Your task to perform on an android device: I enjoy gardening on my balcony, so I want to make a garden out of this Cuban oregano plant
Image 0: 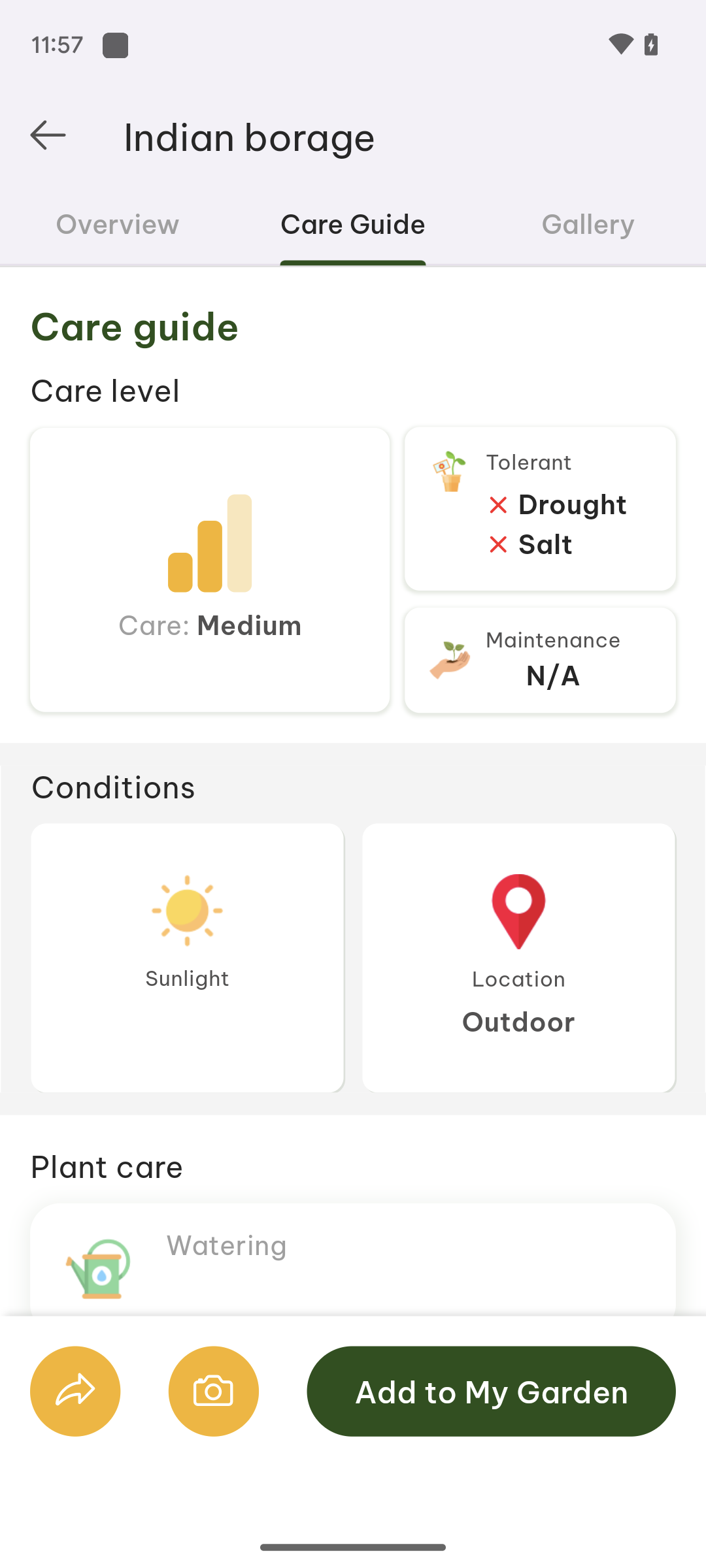
Click on the Add to my garden button 
Step 0: click (492, 1391)
Image 1: 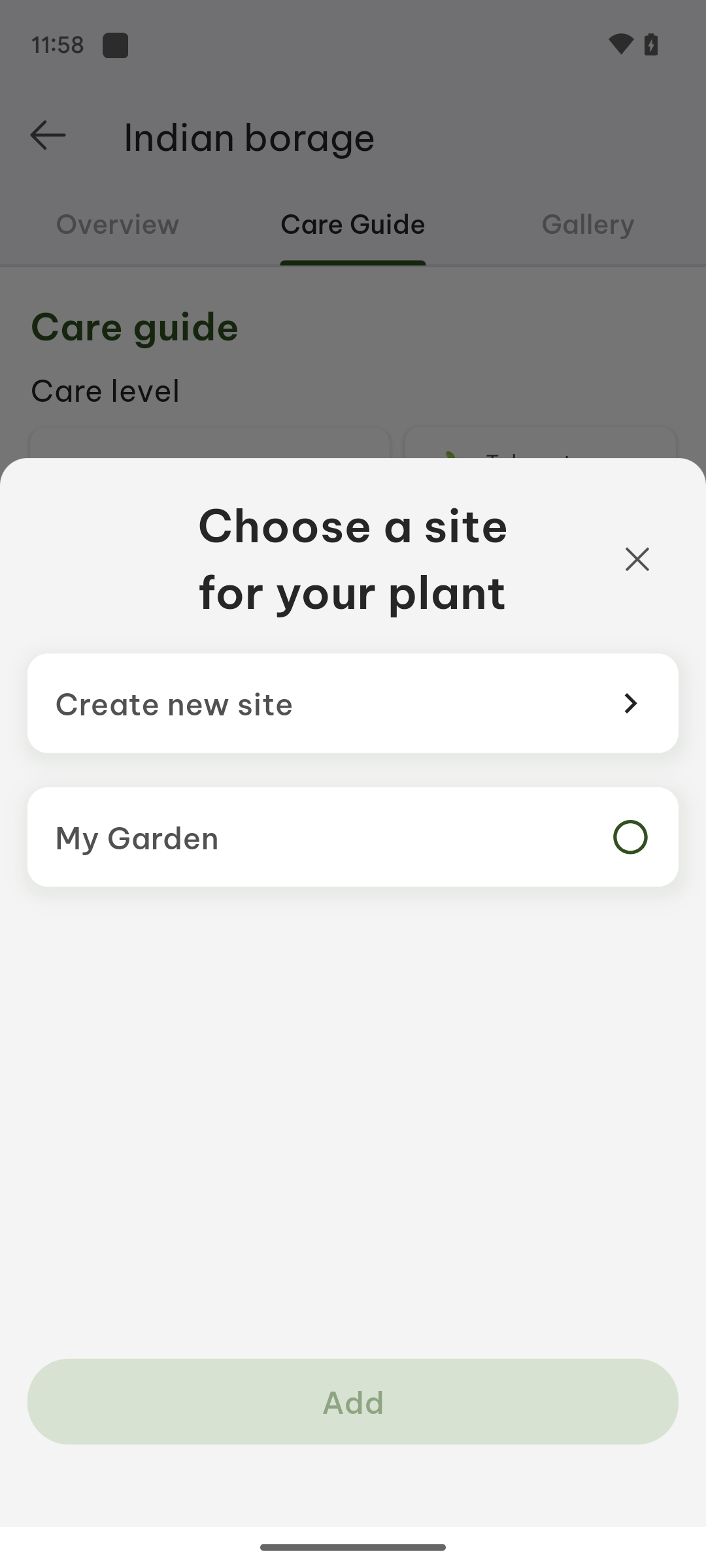
Click on the My Garden button
Step 1: click (353, 837)
Image 2: 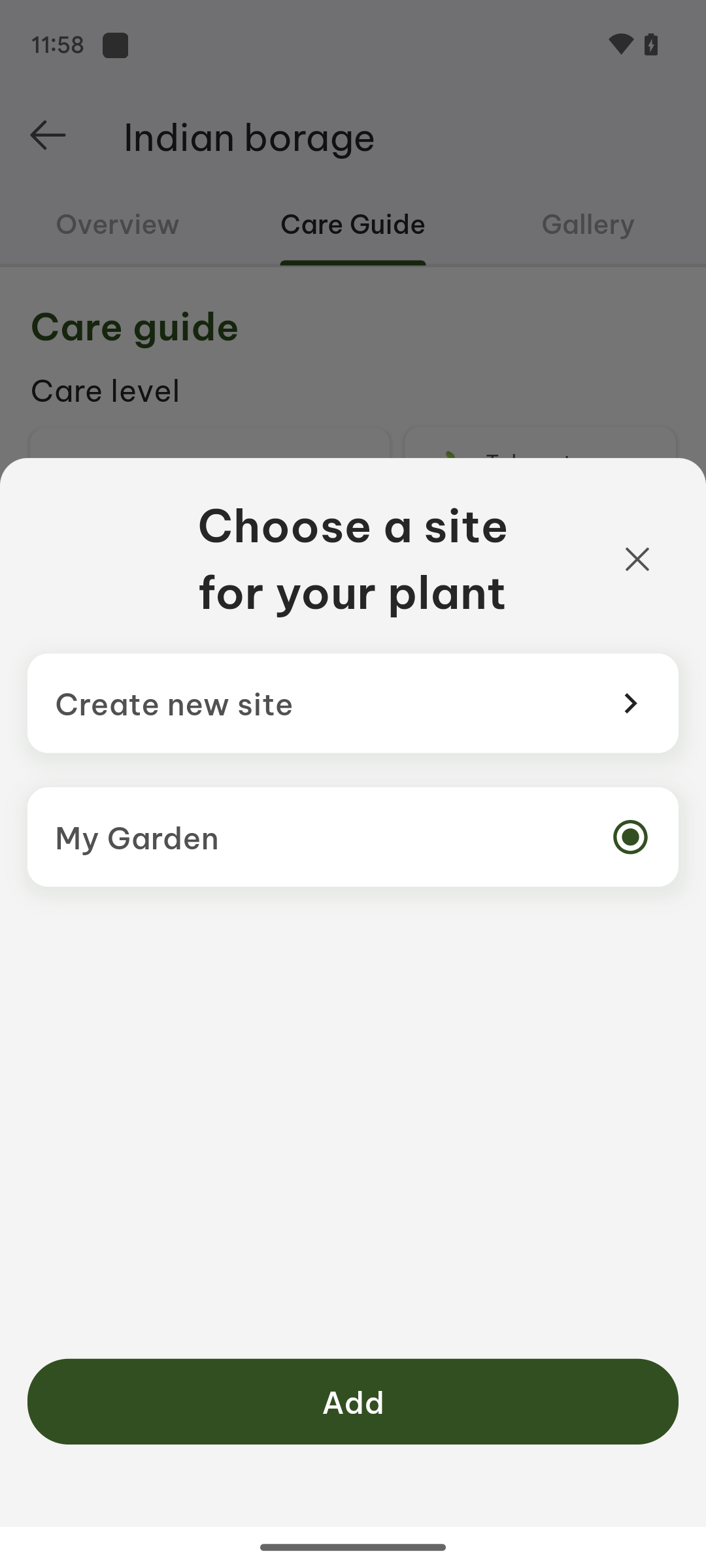
Click on the Add button 
Step 2: click (353, 1401)